Your task to perform on an android device: I enjoy eating burgers made of chicken. Use the Talabat app to look for Siniora chicken burgers, as these are my favorites.
Image 0: 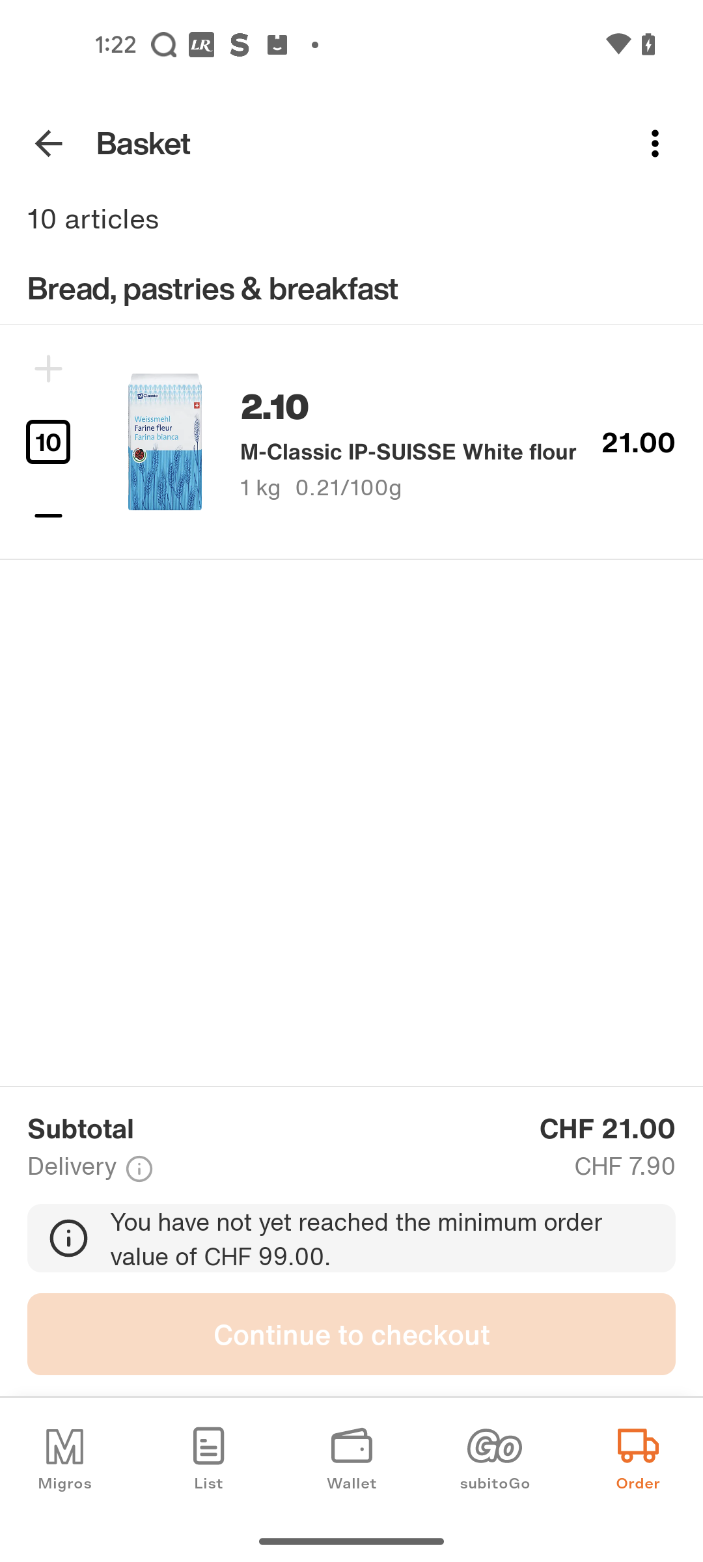
Open the Talabat app
Step 0: open app "talabat"
Image 2: 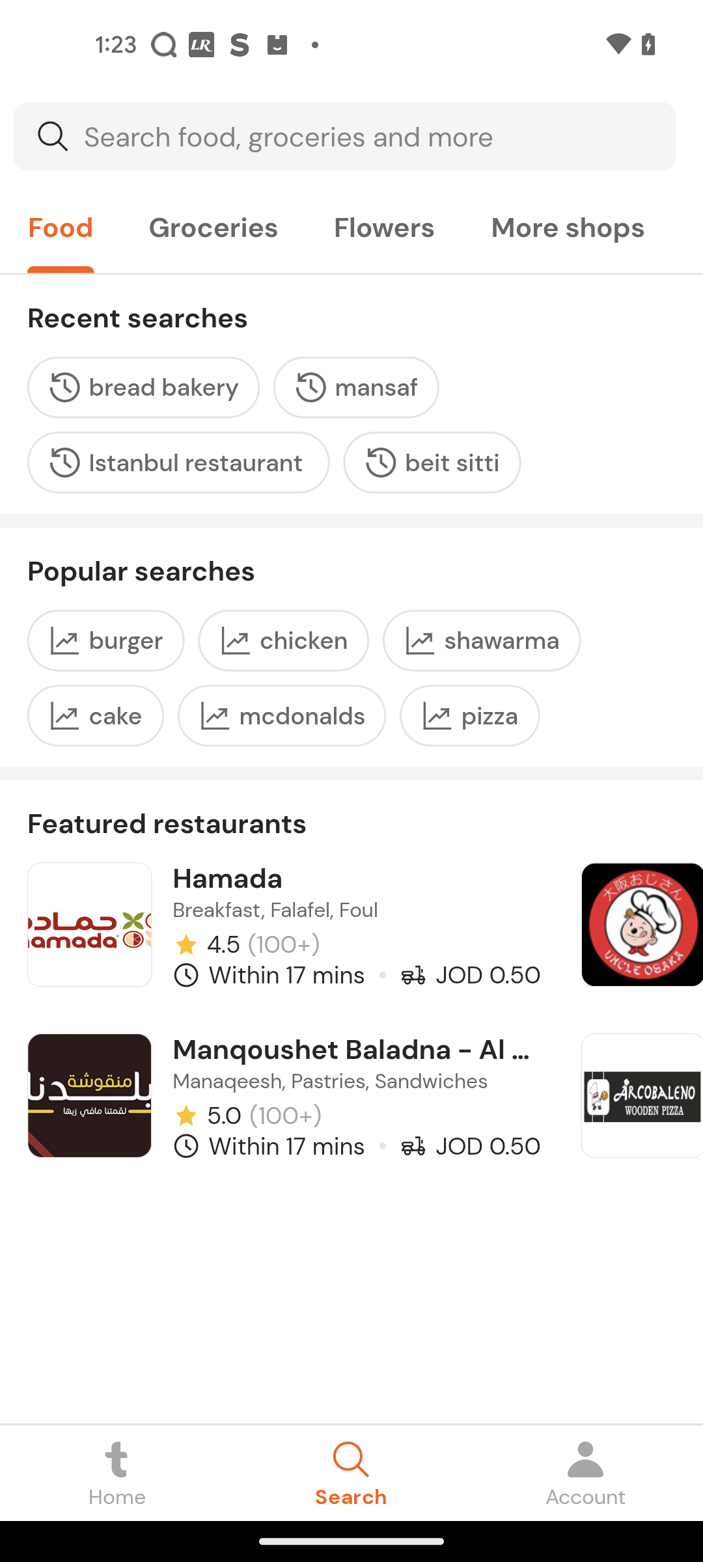
Click on the Groceries section
Step 2: click (214, 228)
Image 3: 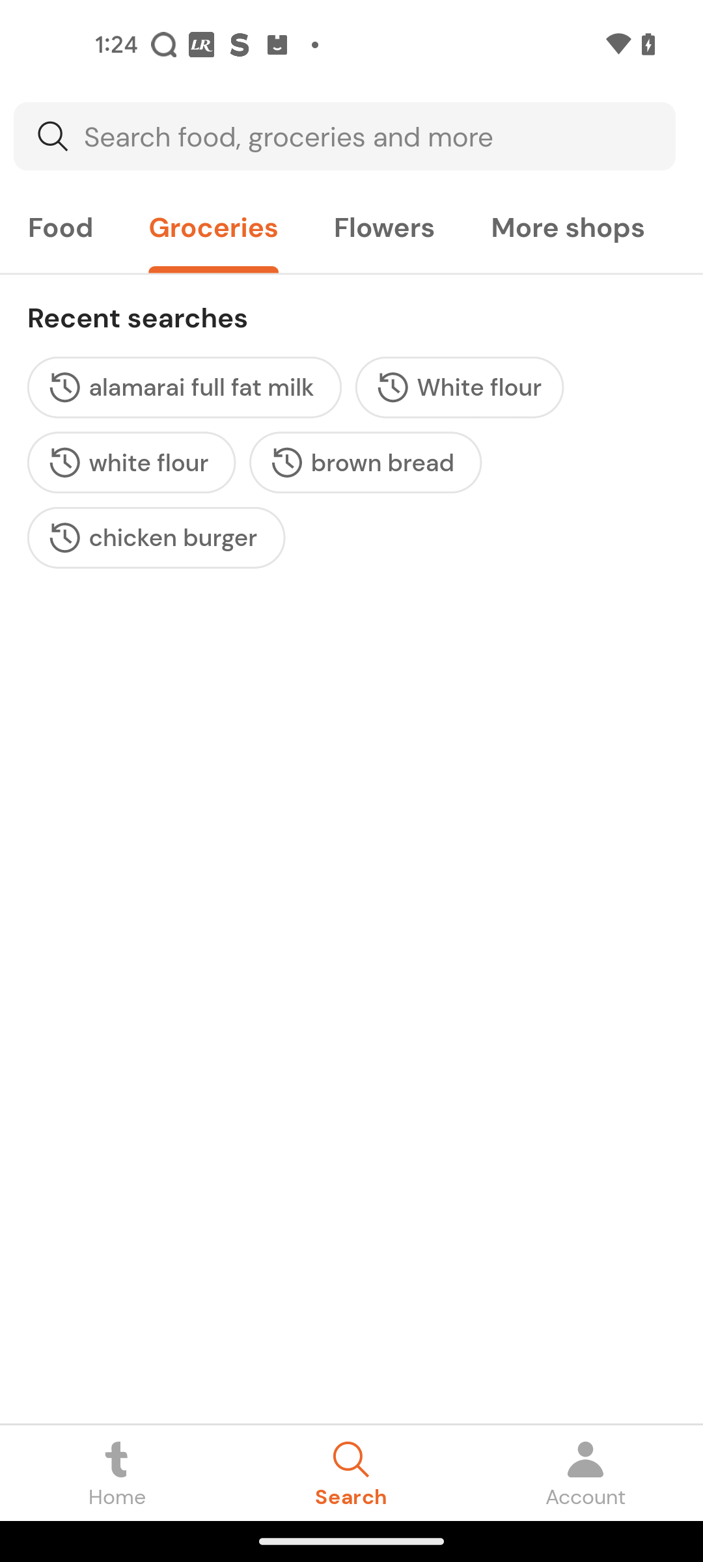
Click on the search bar
Step 3: click (344, 136)
Image 4: 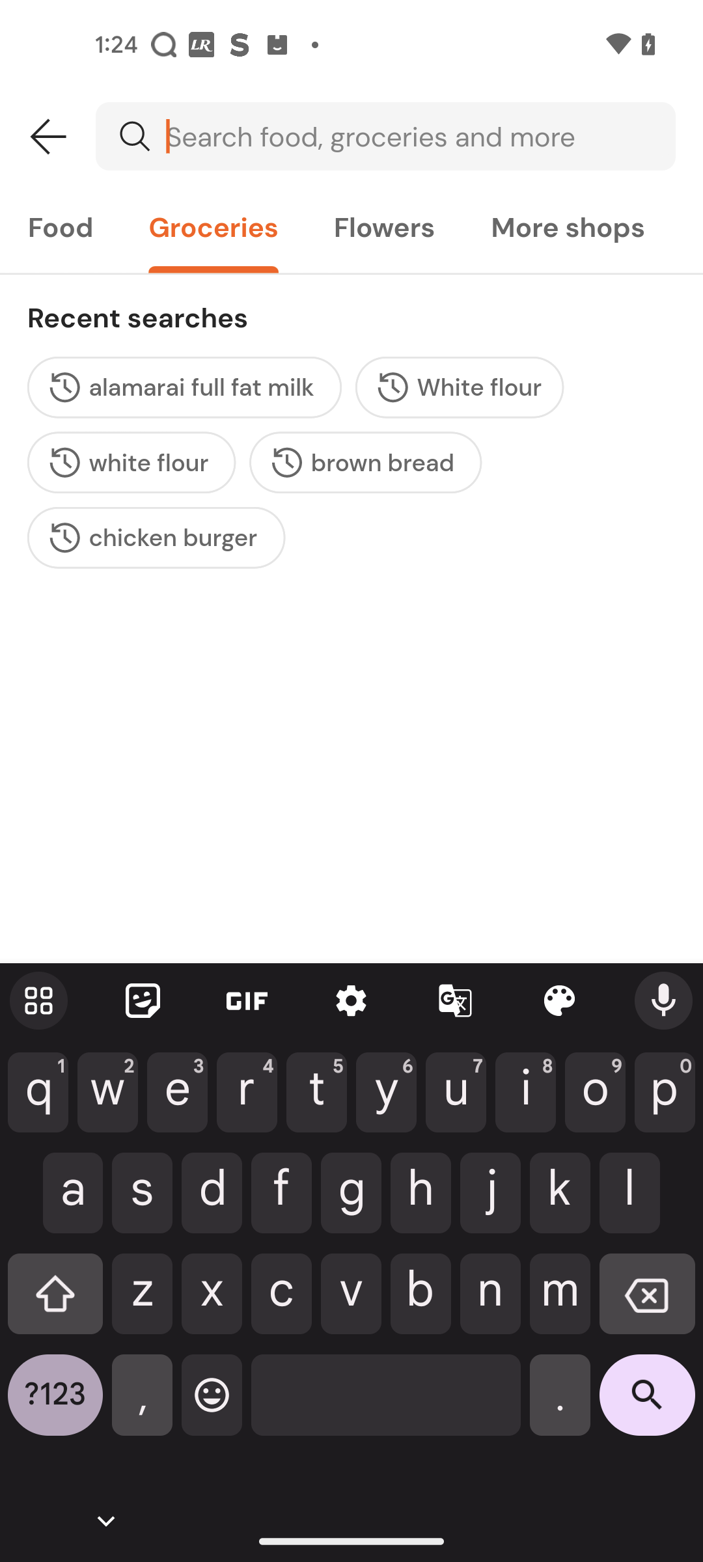
Search for Siniora Chicken burger
Step 4: type "Siniora Chicken burger"
Image 5: 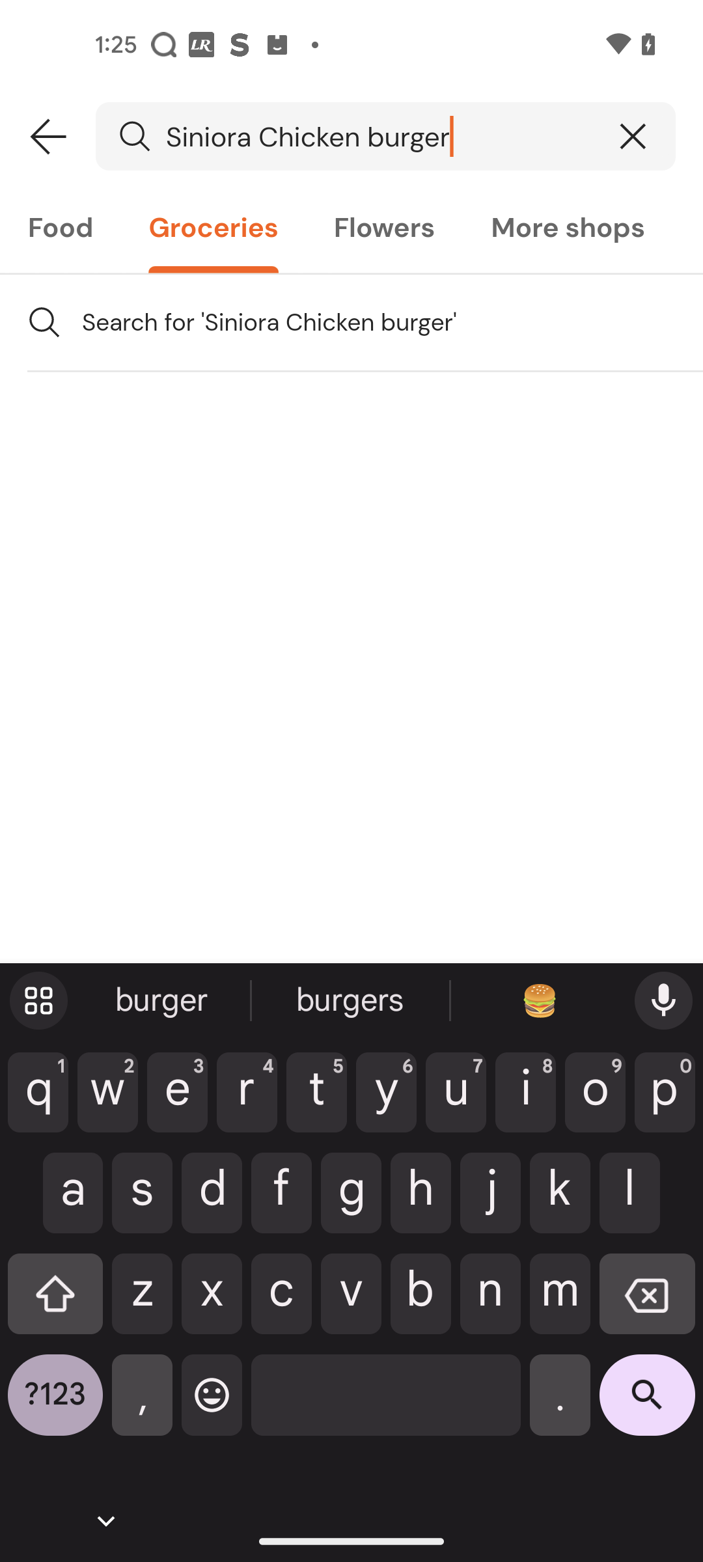
Click on the Search icon at the bottom right corner of the screen
Step 5: click (647, 1404)